Your task to perform on an android device: Delete the meeting that I have scheduled for the "EMPLOYMENT FAIR EVENT" on the Zoom app.
Image 0: 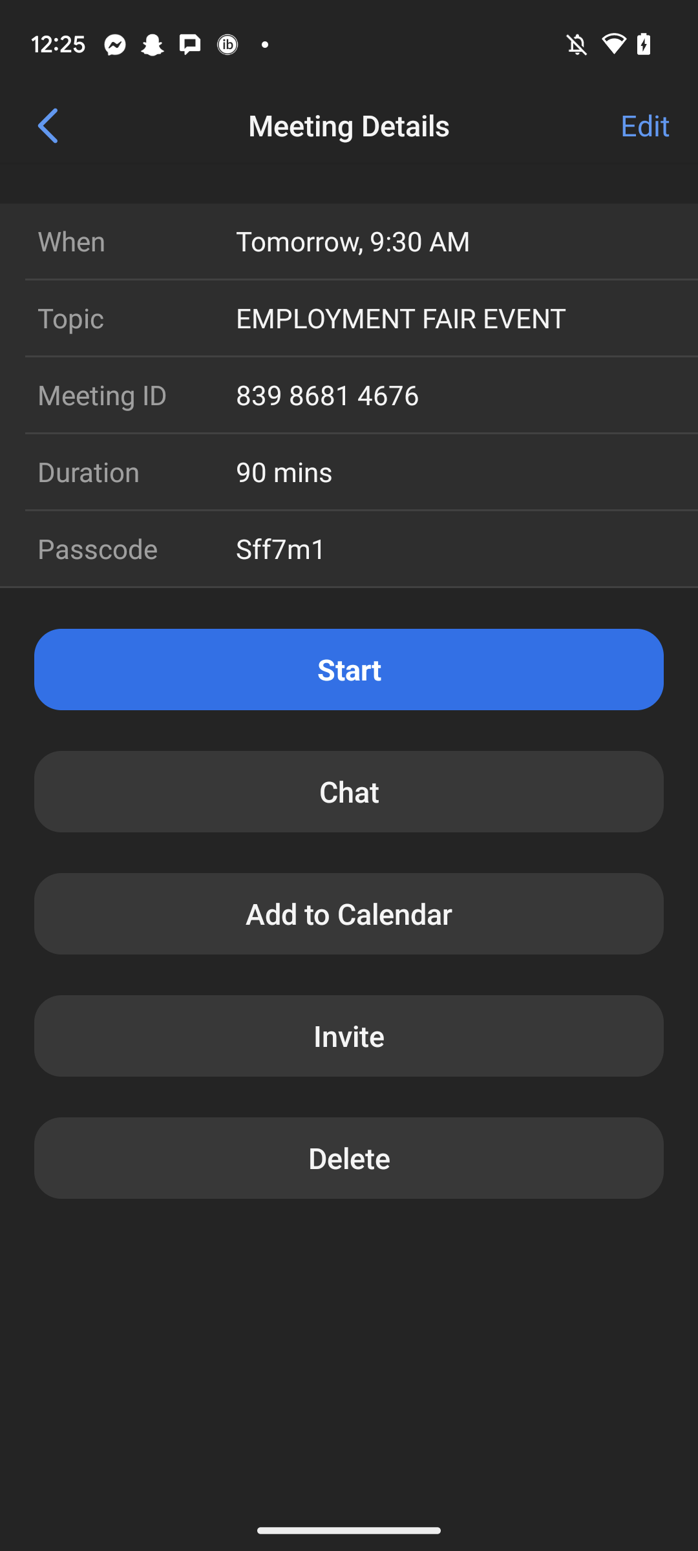
Click on the Delete button.
Step 0: click (349, 1158)
Image 1: 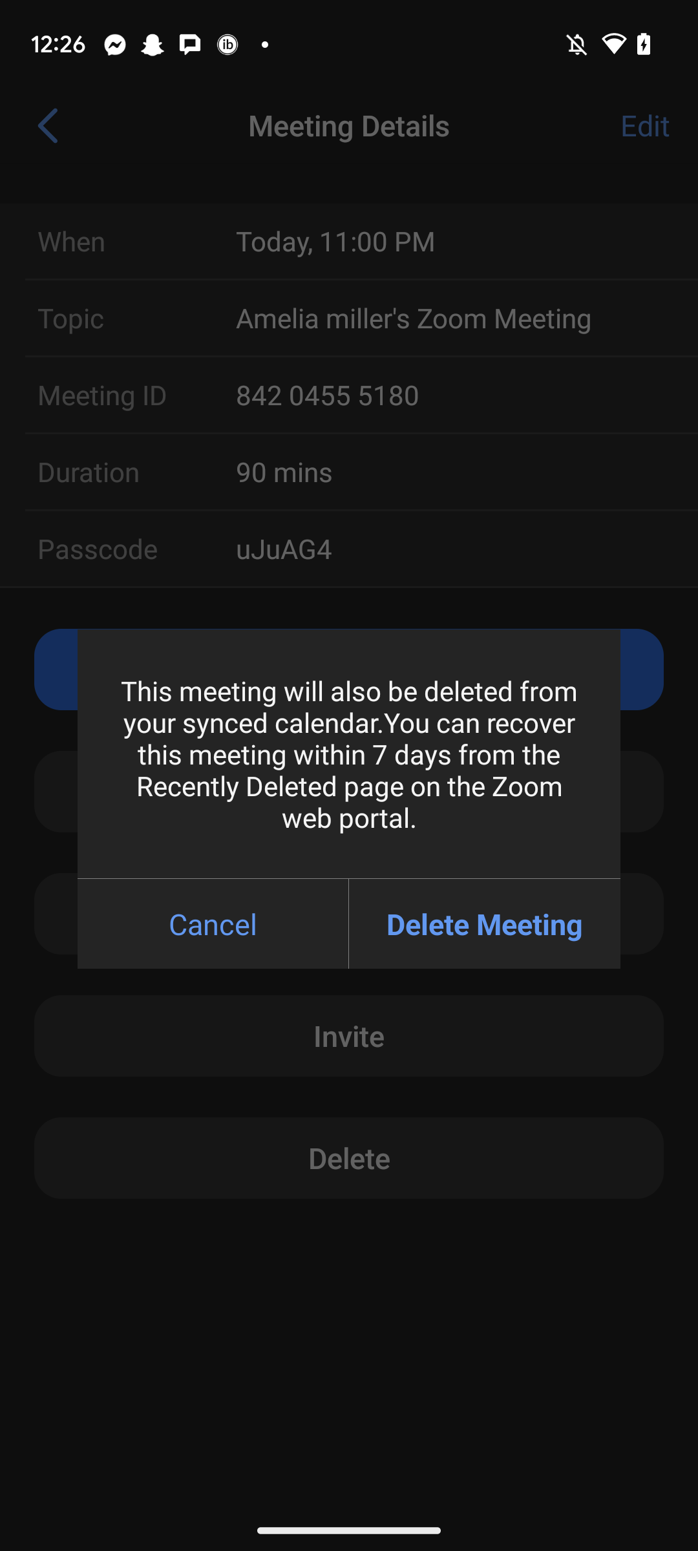
Click on the Delete meeting button.
Step 1: click (485, 923)
Image 2: 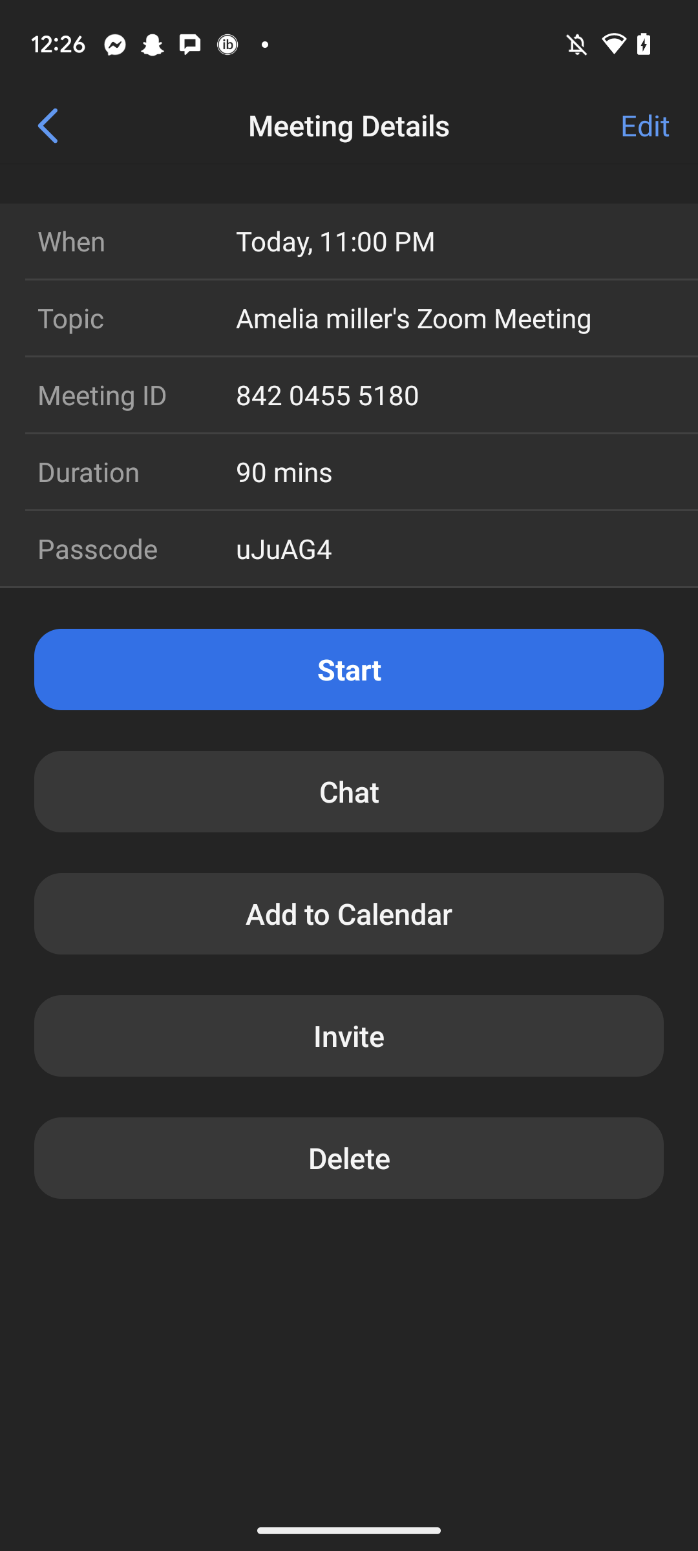
Click on the Delete meeting button.
Step 2: wait